Your task to perform on an android device: Use the Amazon app to view the product specifications of Amazecare Open End 3 in 1 Spanner.
Image 0: 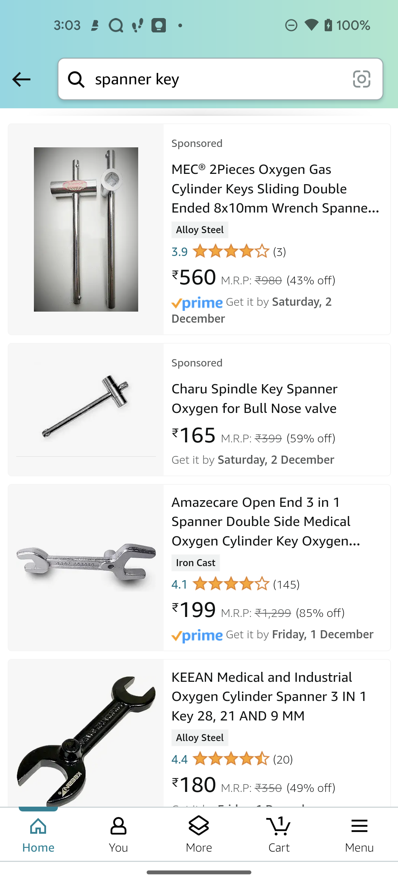
Click on the  Amazecare Open End 3 in 1 Spanner. 
Step 0: click (86, 568)
Image 1: 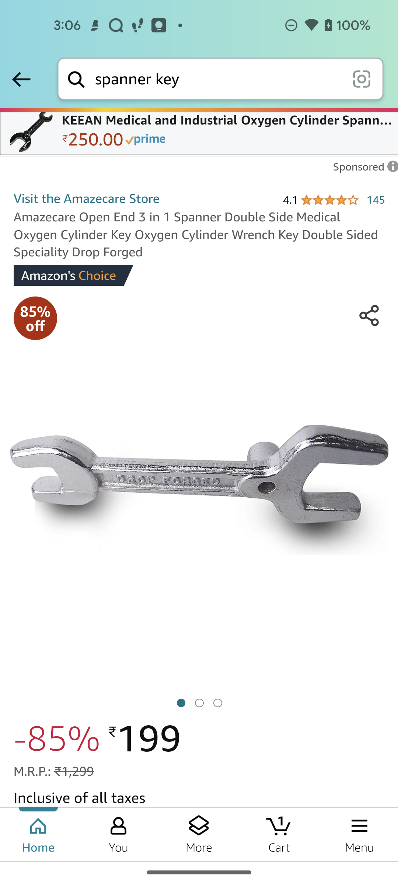
Swipe up to see product specifications
Step 1: scroll down
Image 2: 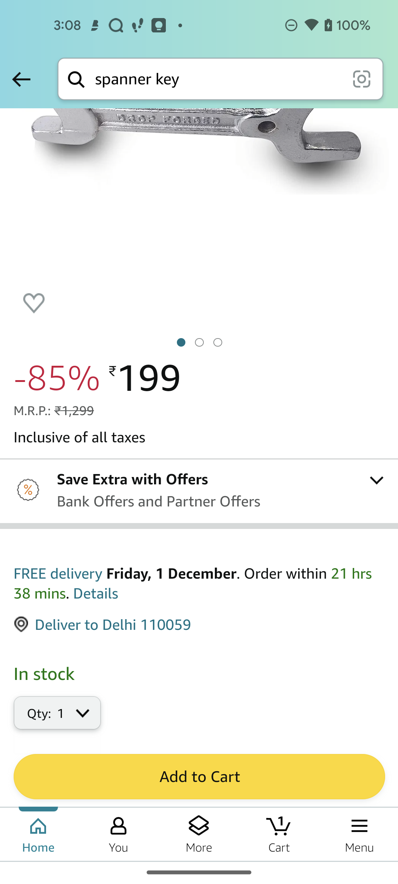
Swipe up to see product specifications
Step 2: scroll down
Image 3: 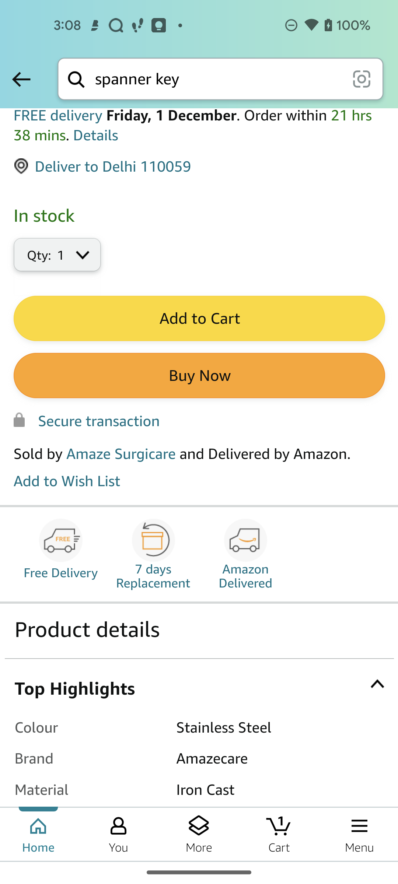
Swipe up to see product specifications
Step 3: scroll down
Image 4: 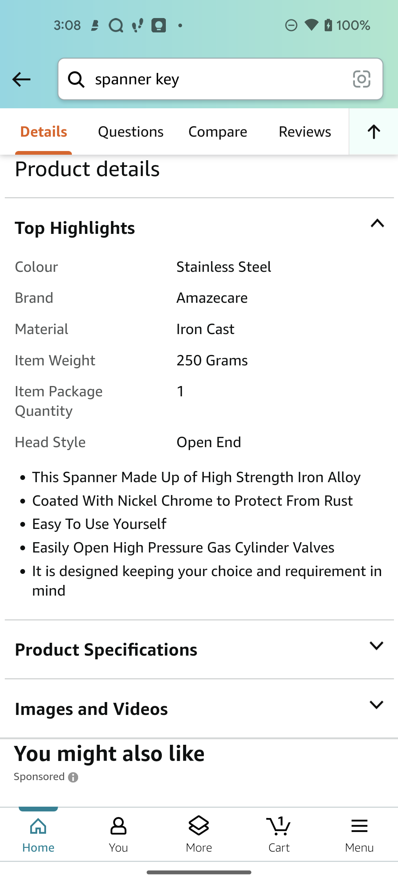
Click on the product specifications
Step 4: click (185, 649)
Image 5: 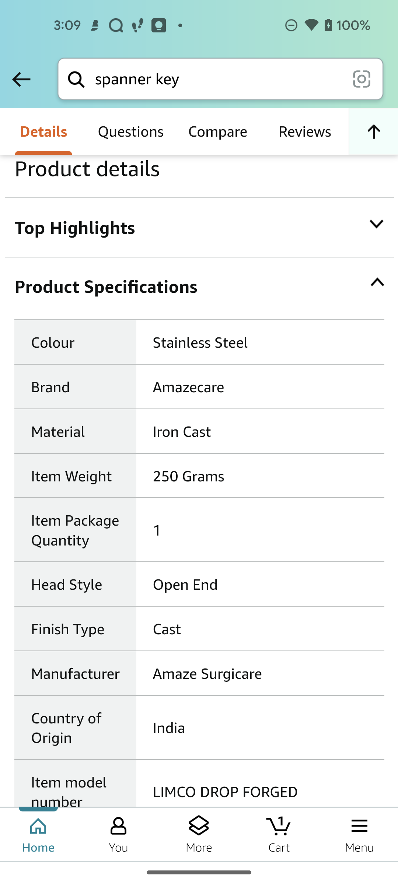
Swipe up  to view the specifications
Step 5: scroll down
Image 6: 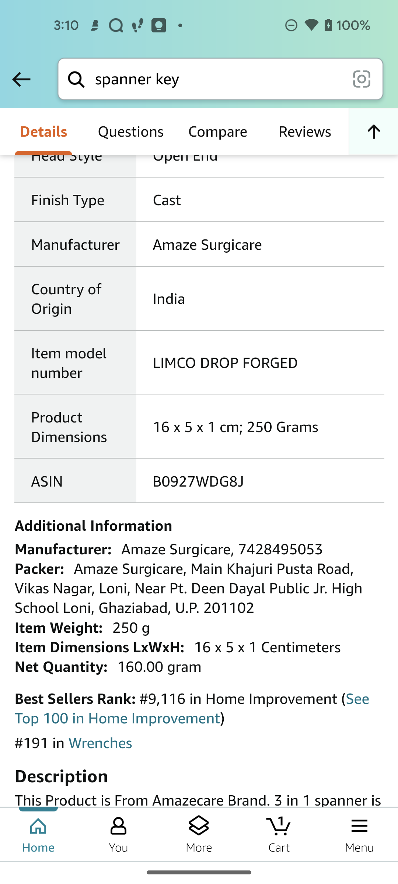
Swipe up  to view the specifications
Step 6: scroll down